Your task to perform on an android device: I want to share a Train schedule information to Thomas123@gmail.com
Image 0: 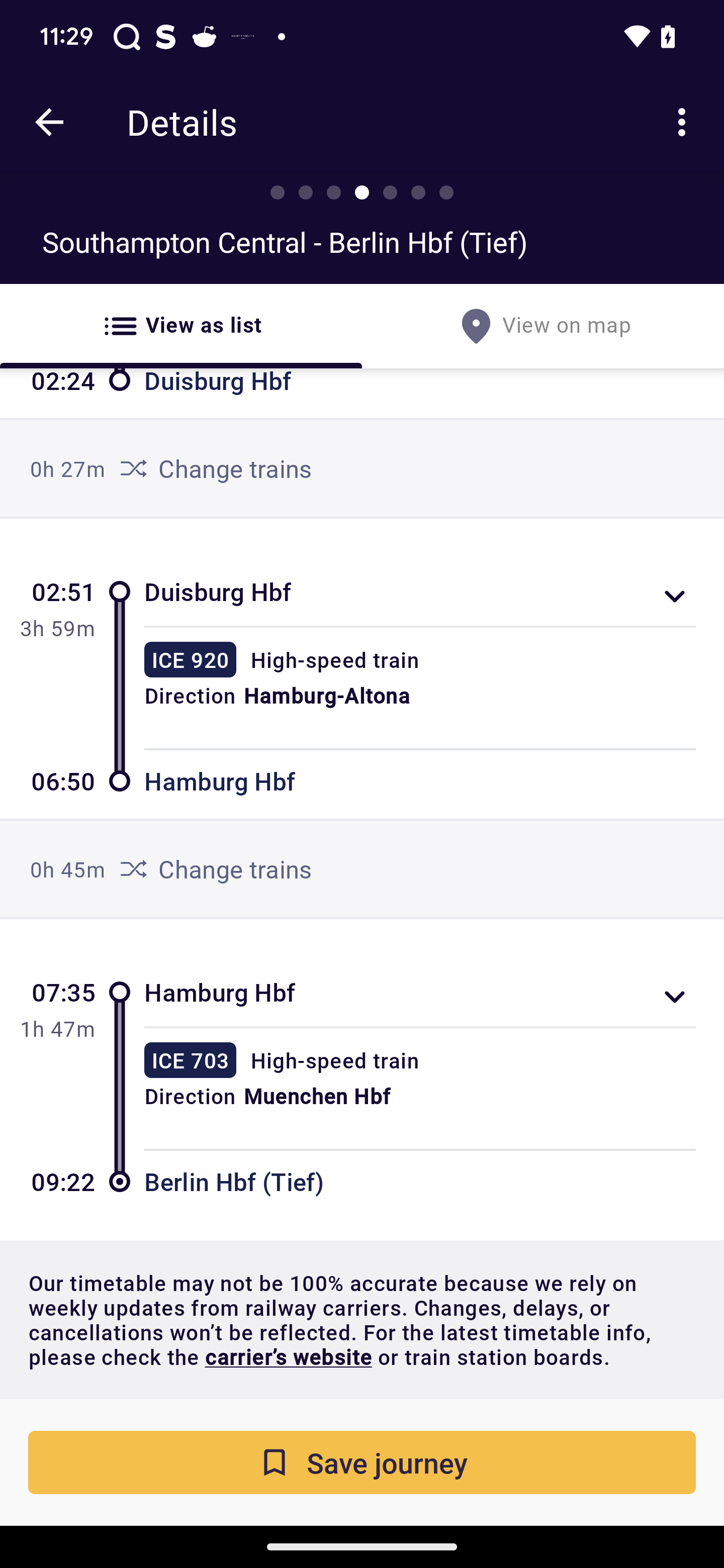
Click on the three dots at the top right corner of the screen
Step 0: click (681, 122)
Image 1: 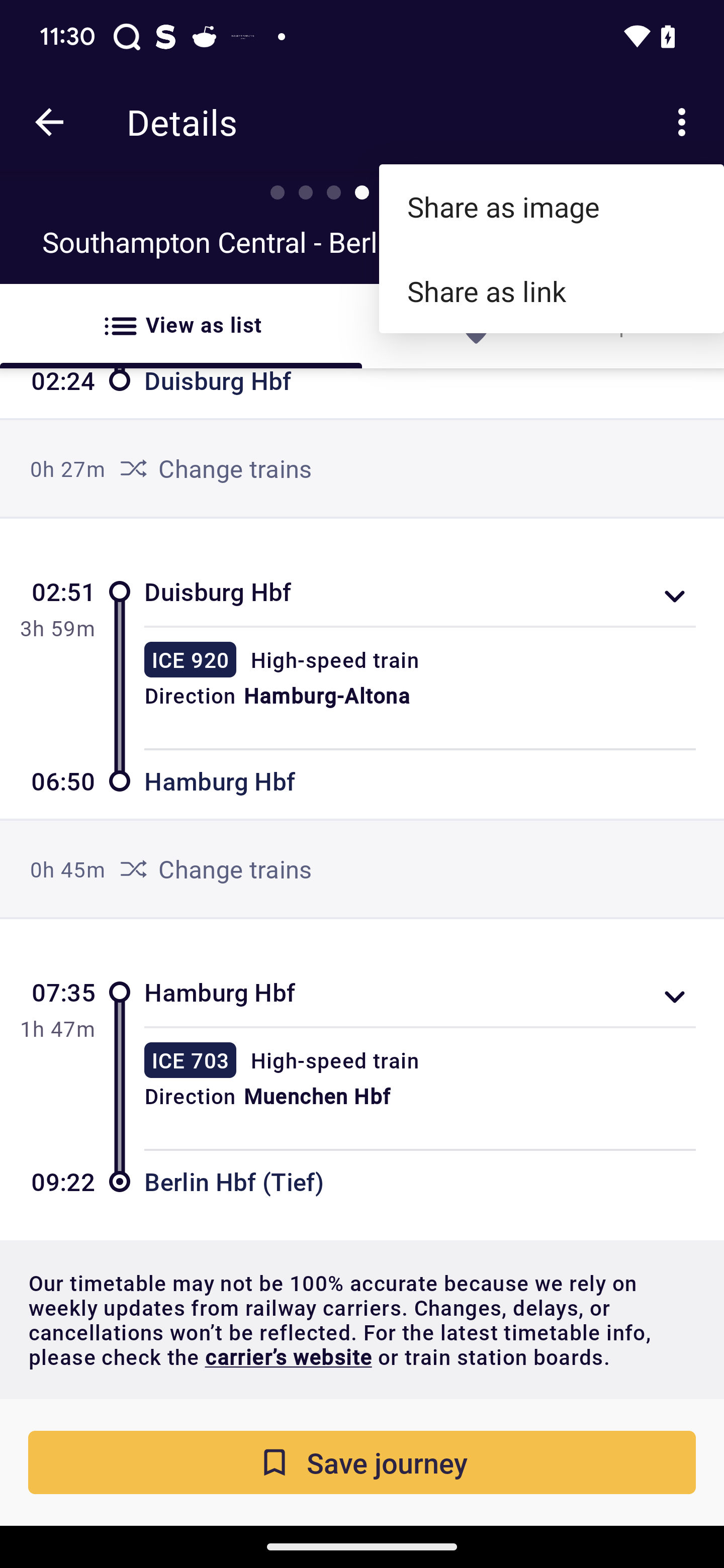
Click on the share as link
Step 1: click (552, 291)
Image 2: 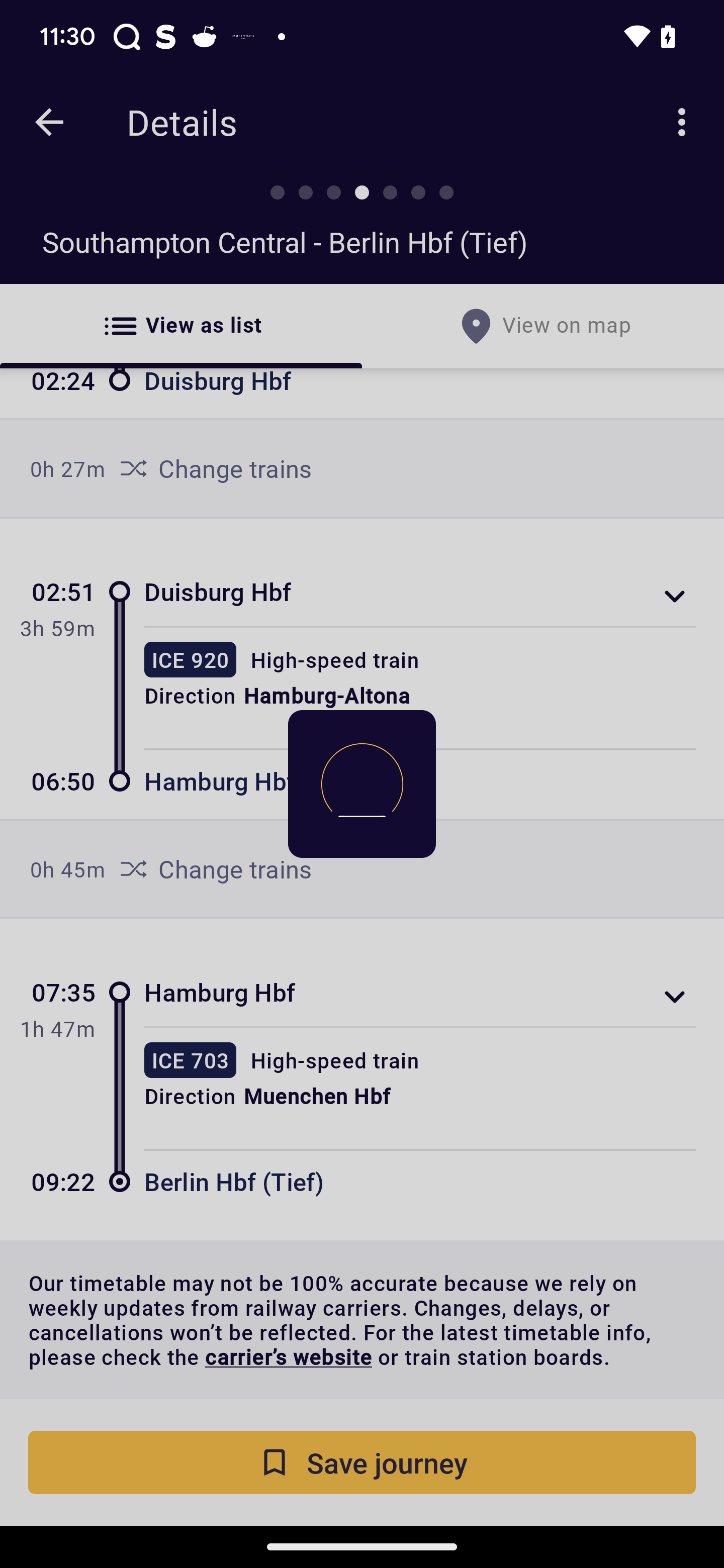
Click on the share as link
Step 2: wait
Image 3: 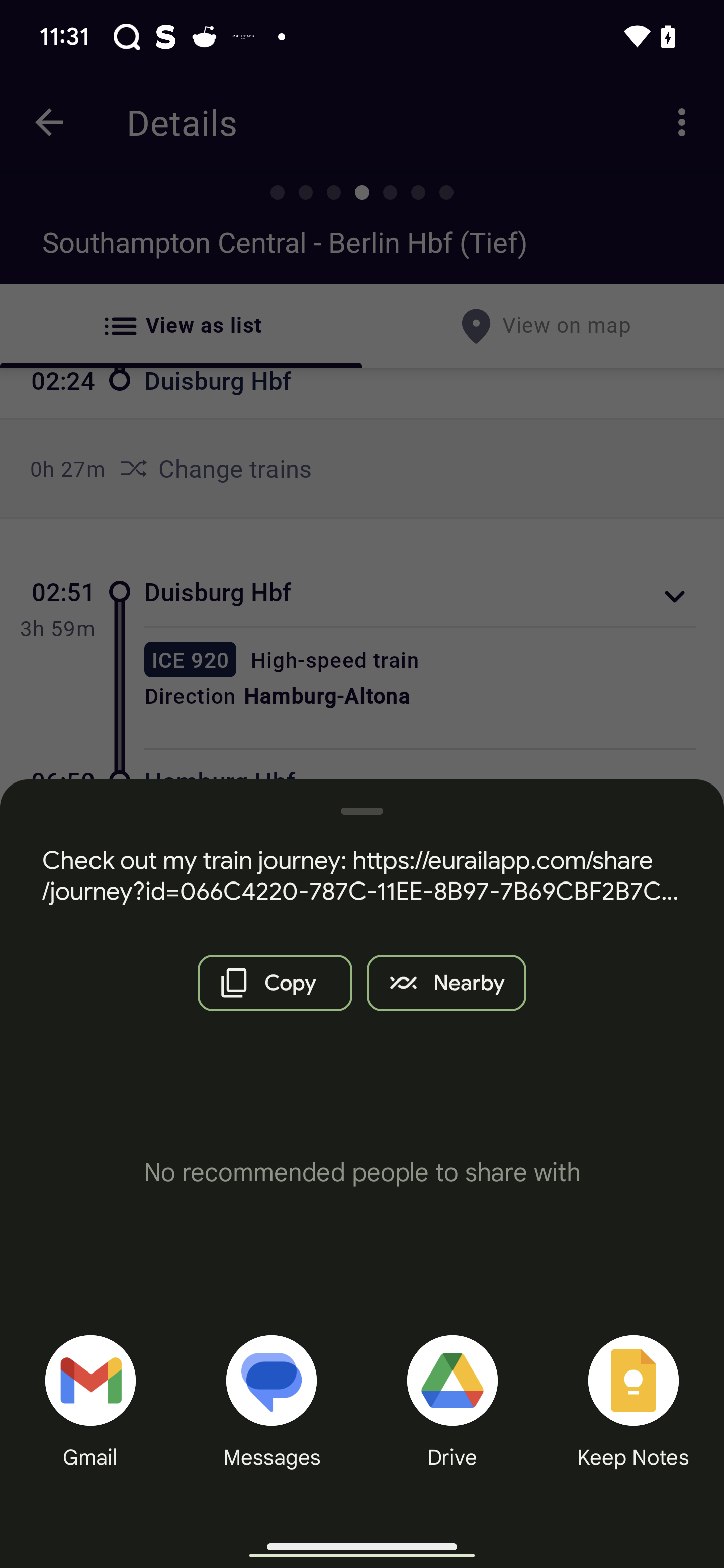
Click on the Gmail
Step 3: click (79, 1375)
Image 4: 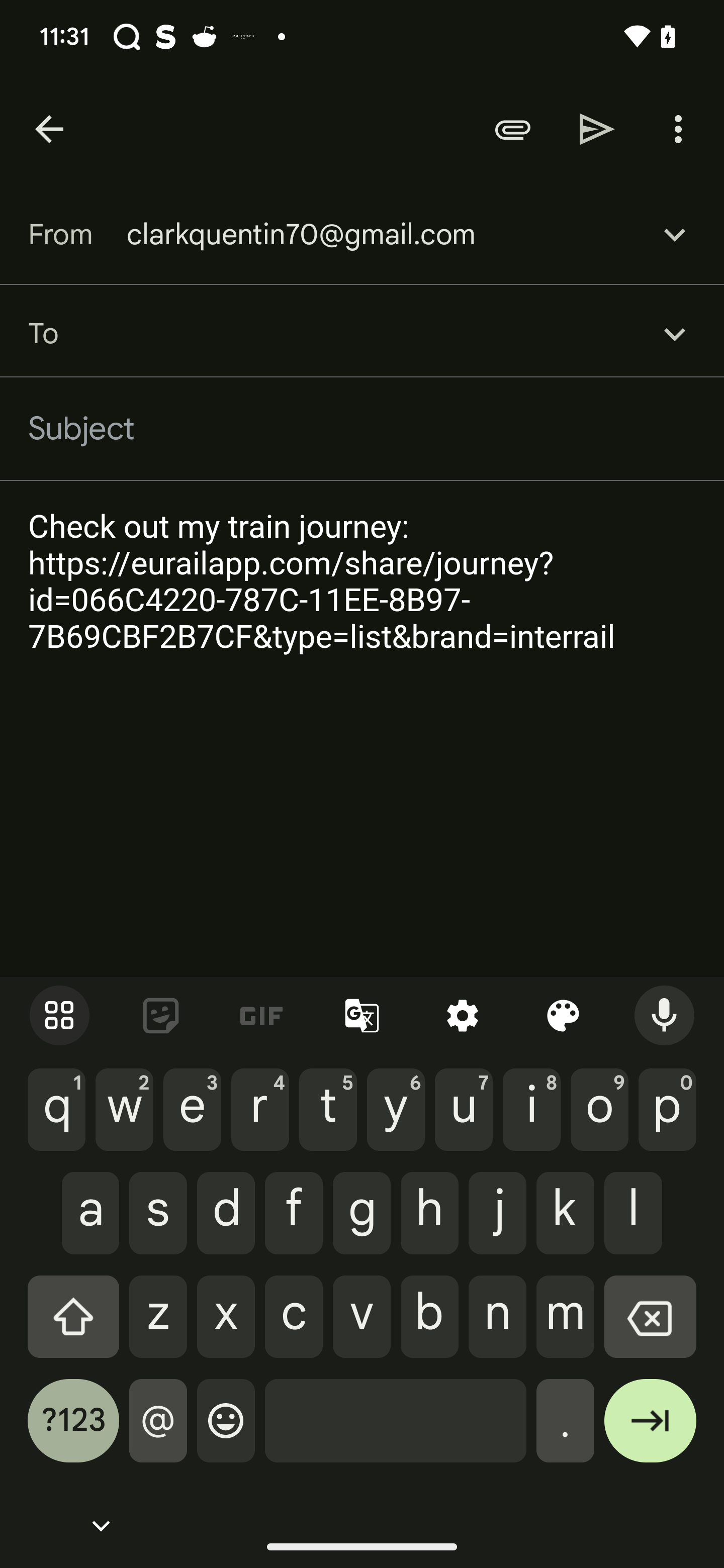
Type Thomas123@gmail.com in the recipient tab
Step 4: type "Thomas123@gmail.com"
Image 5: 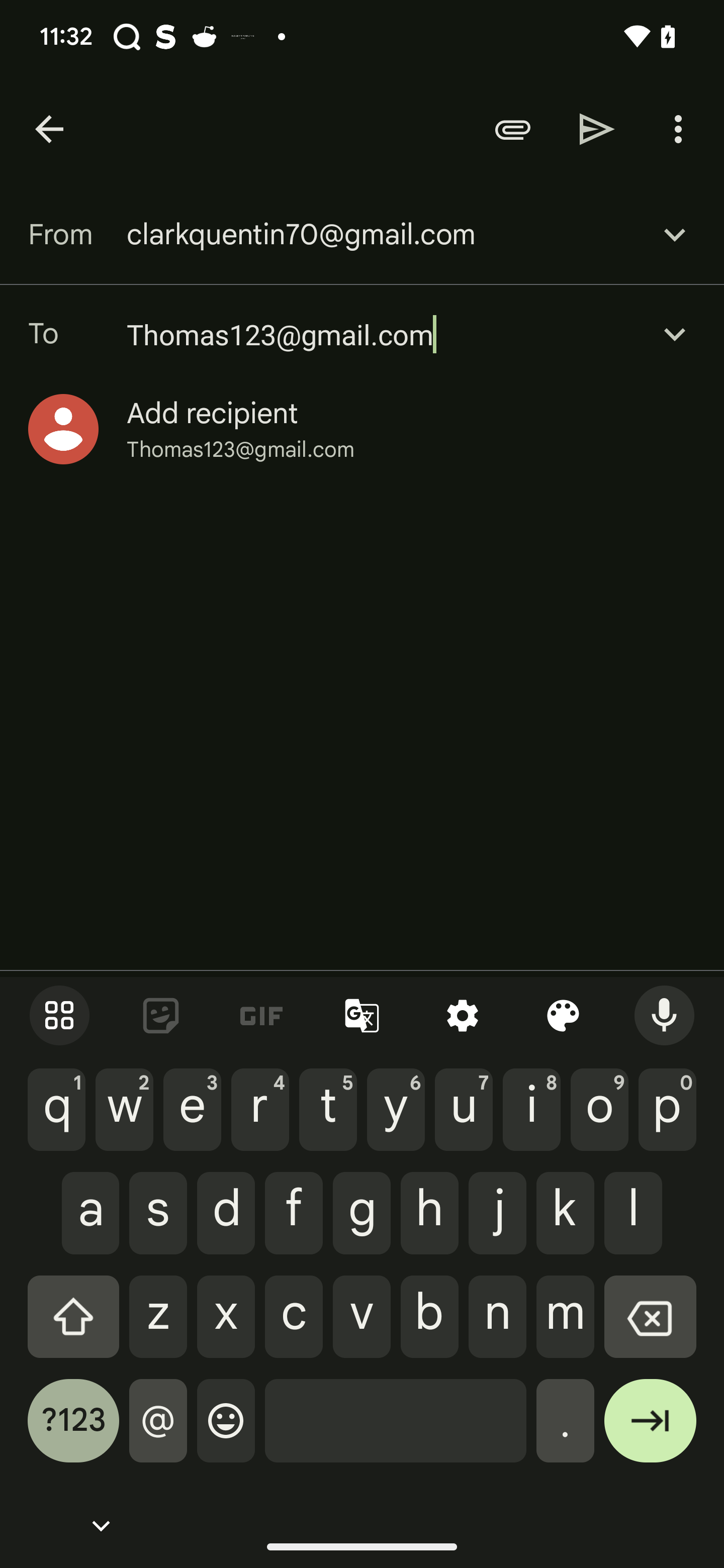
Click on the send icon
Step 5: click (597, 129)